Your task to perform on an android device: Open the reminder app and share Kiran´s birthday reminder with dbwscratch.test.id10@gmail.com via Gmail.
Image 1: 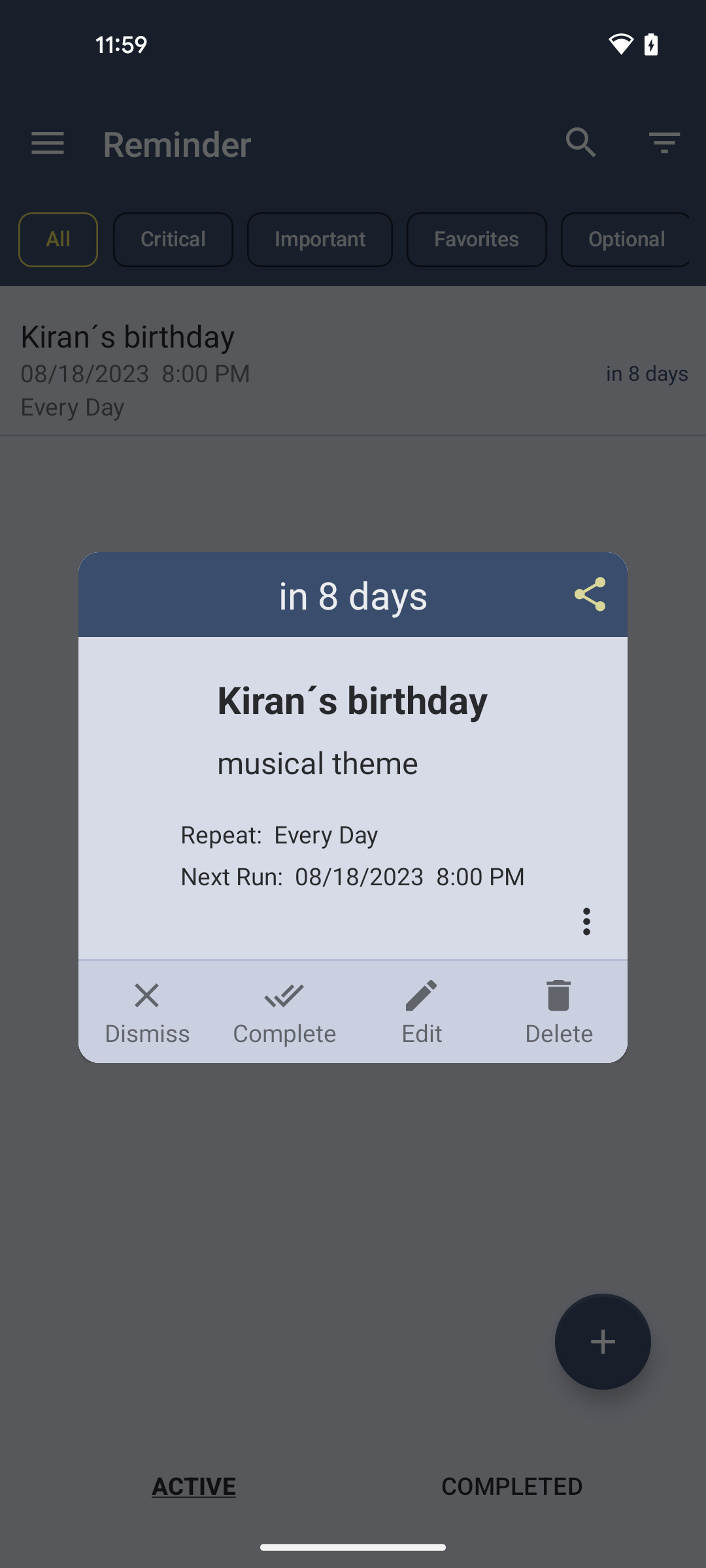
Tap on the share icon
Step 1: click (353, 594)
Image 2: 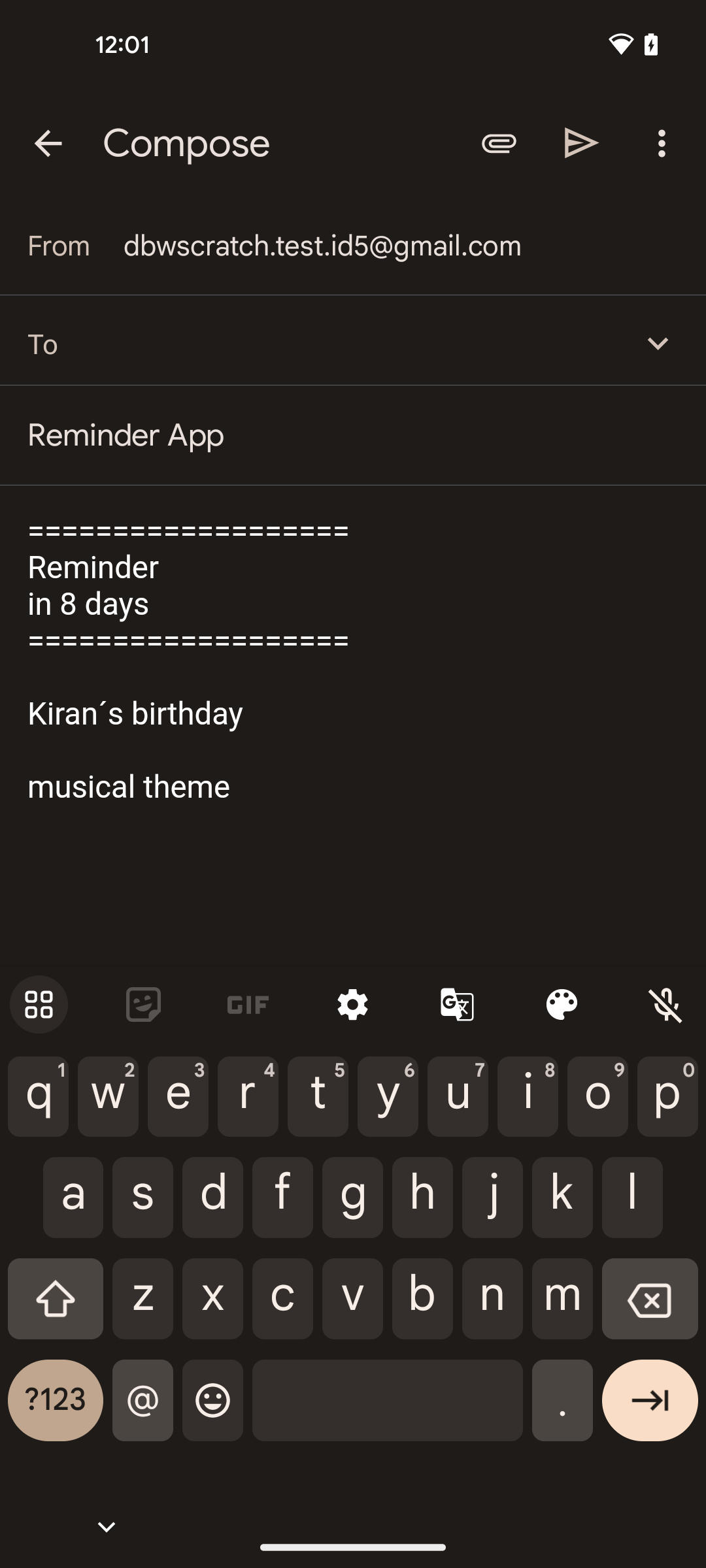
Search for dbwscratch.test.id10@gmail.com
Step 2: type "dbwscratch.test.id10@gmail.com"
Image 3: 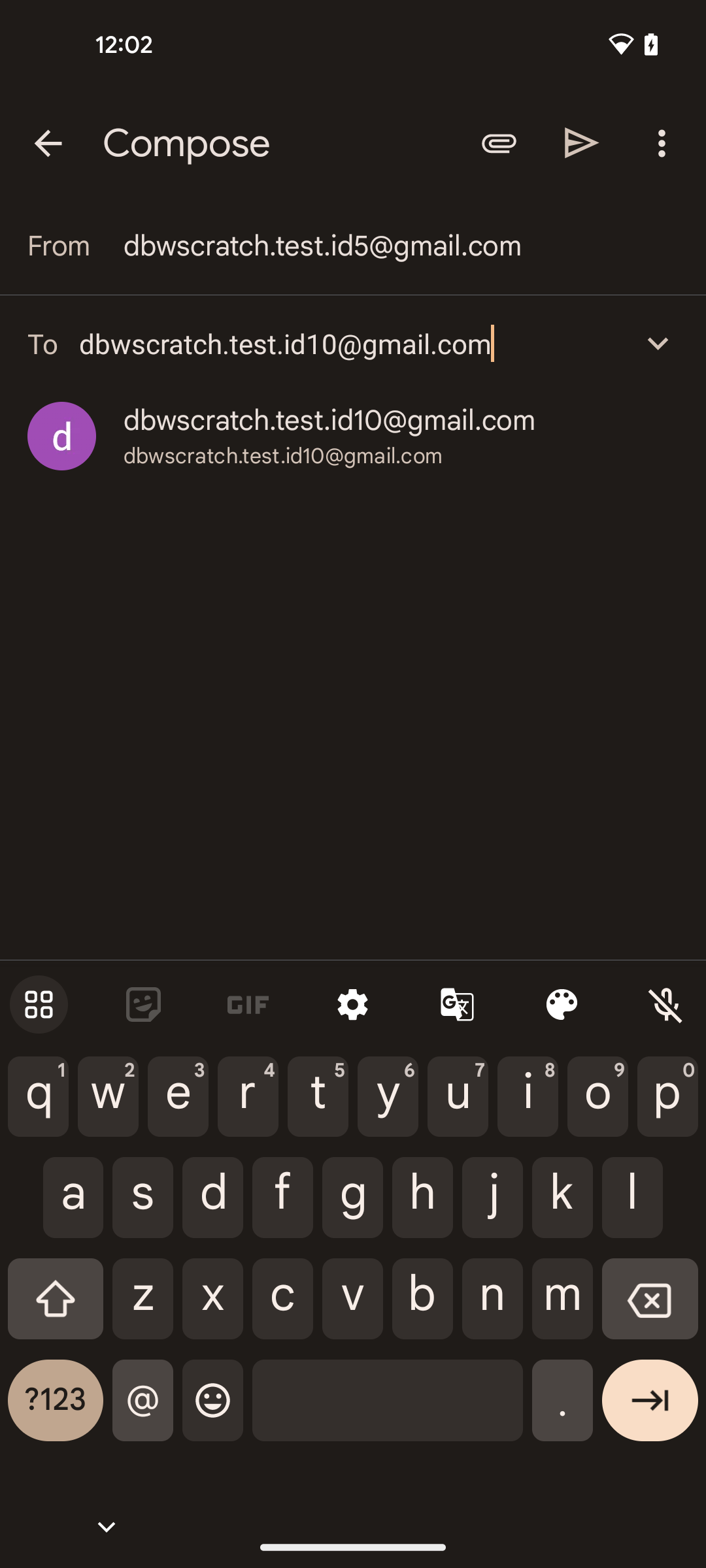
Tap on the send icon
Step 3: click (582, 142)